Your task to perform on an android device: I'm interested in viewing the details of the two-bedroom apartment for rent in Darmapuram, Chennai South, out of all of them.
Image 0: 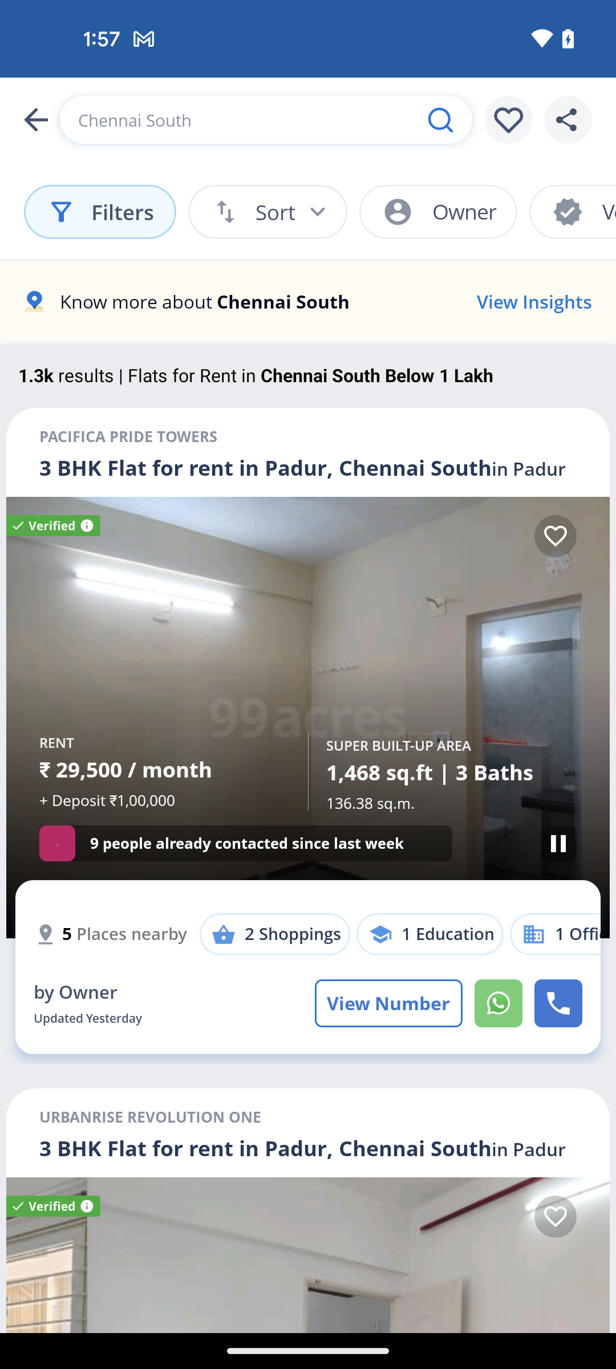
Swipe up to view 2 bedroom apartment for rent in Darmapuram, Chennai South
Step 0: scroll down
Image 1: 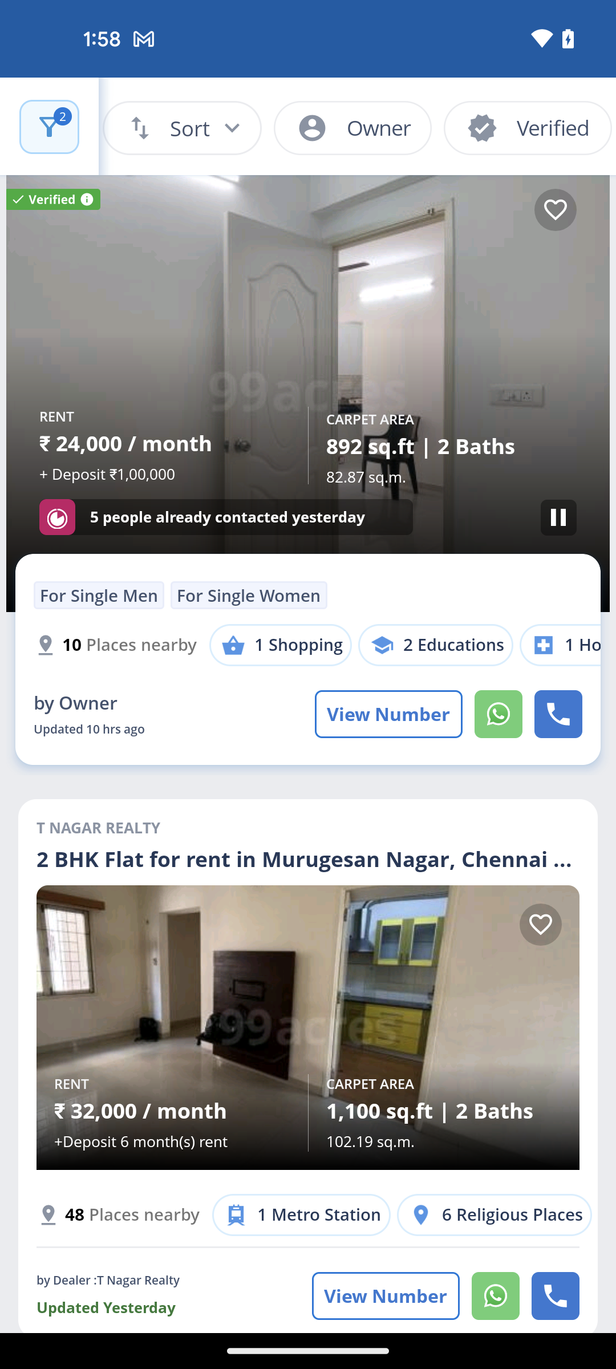
Swipe up to view 2 bedroom apartment for rent in Darmapuram, Chennai South
Step 1: scroll down
Image 2: 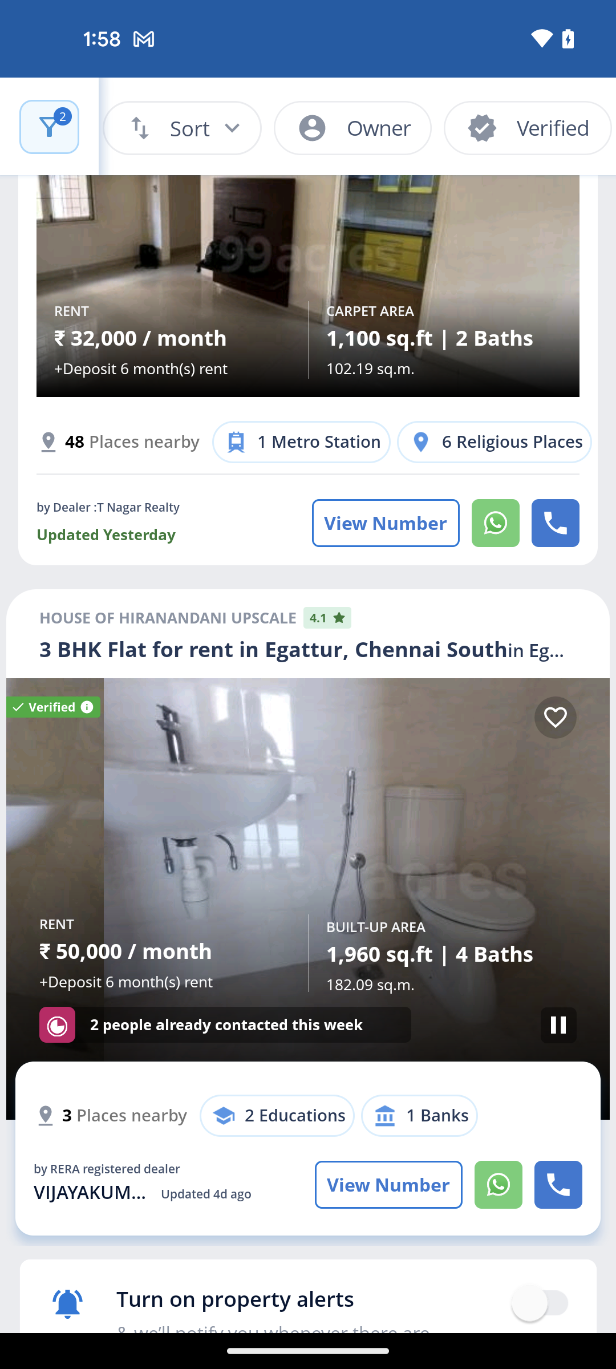
Swipe up to view 2 bedroom apartment for rent in Darmapuram, Chennai South
Step 2: scroll down
Image 4: 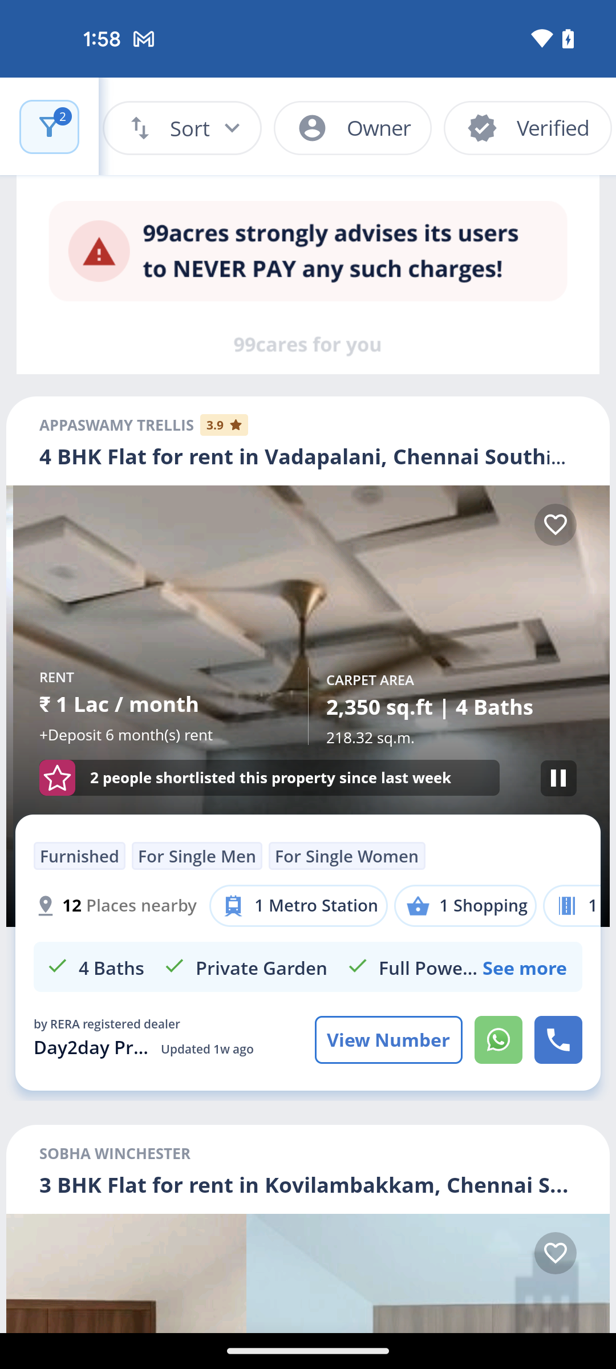
Swipe up to view 2 bedroom apartment for rent in Darmapuram, Chennai South
Step 4: scroll down
Image 5: 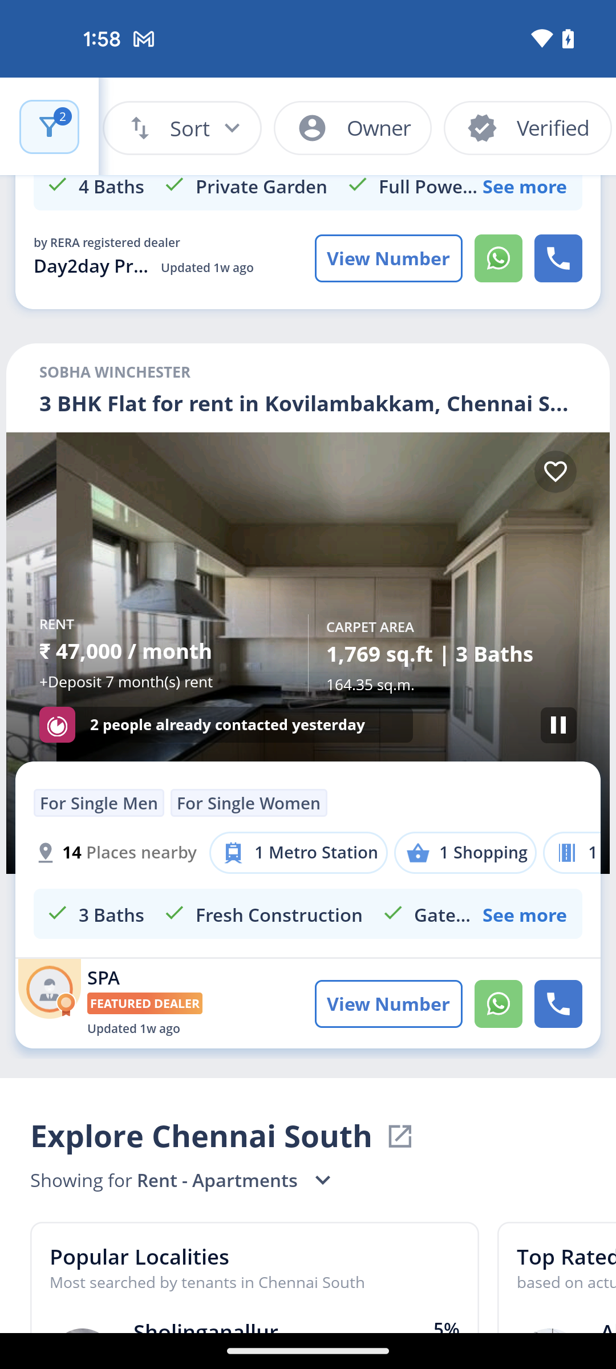
Swipe up to view 2 bedroom apartment for rent in Darmapuram, Chennai South
Step 5: scroll down
Image 6: 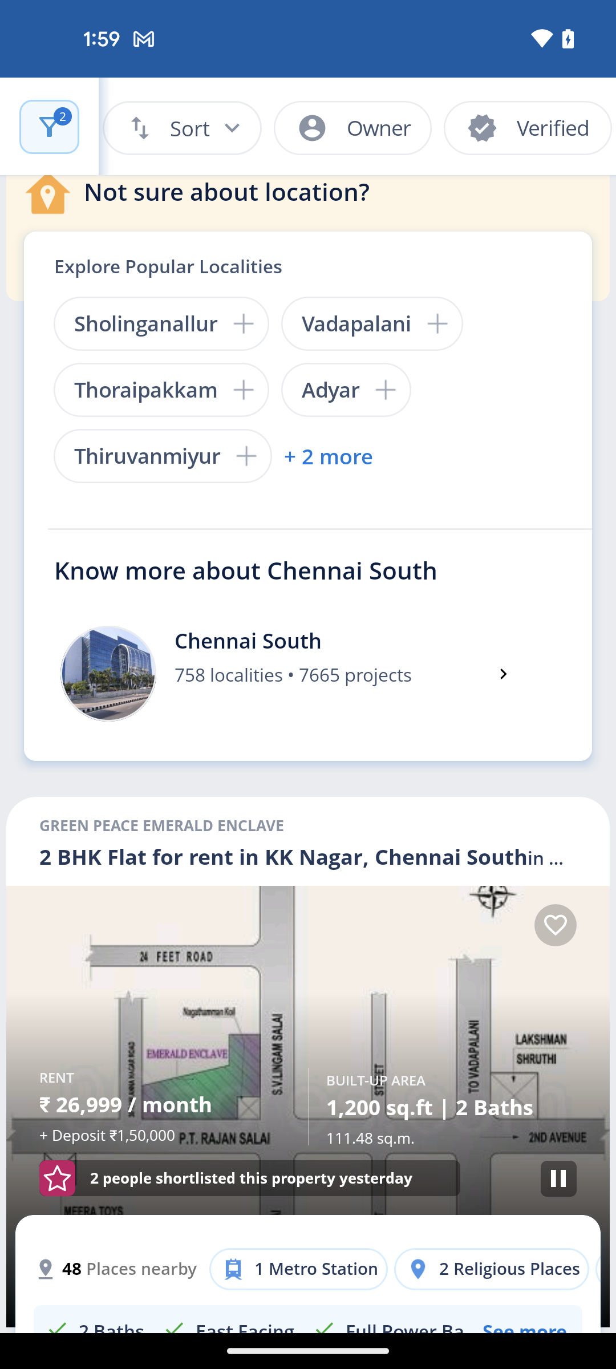
Swipe up to view 2 bedroom apartment for rent in Darmapuram, Chennai South
Step 6: scroll down
Image 7: 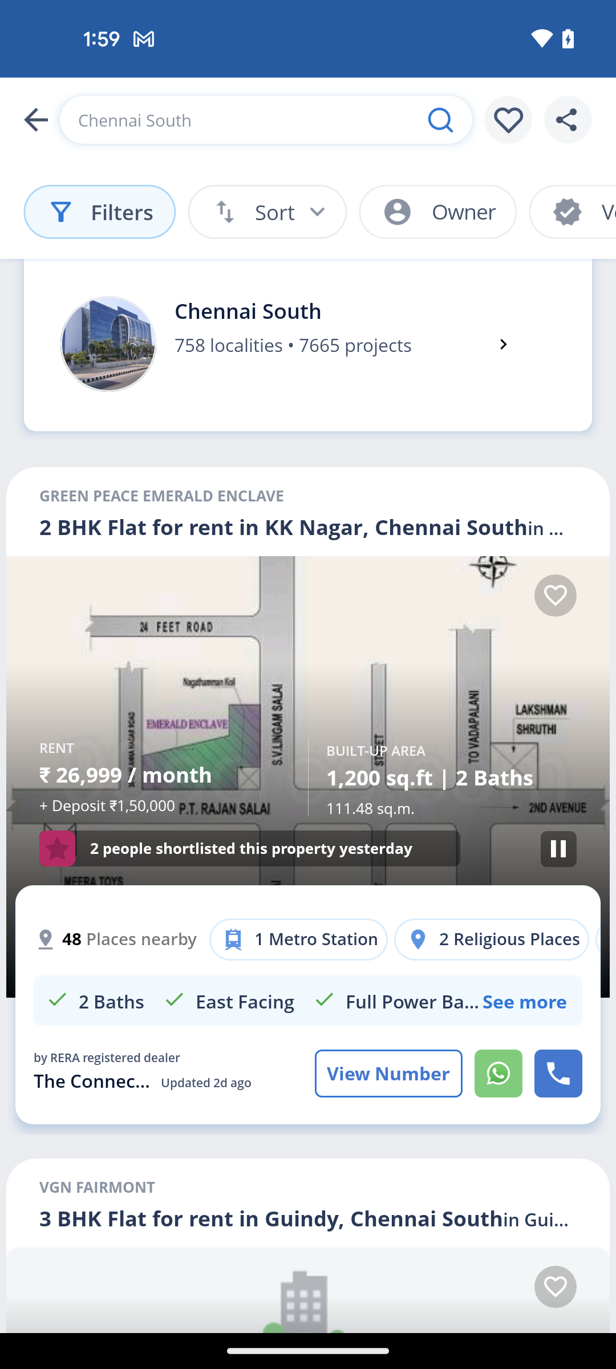
Swipe up to view 2 bedroom apartment for rent in Darmapuram, Chennai South
Step 7: scroll down
Image 8: 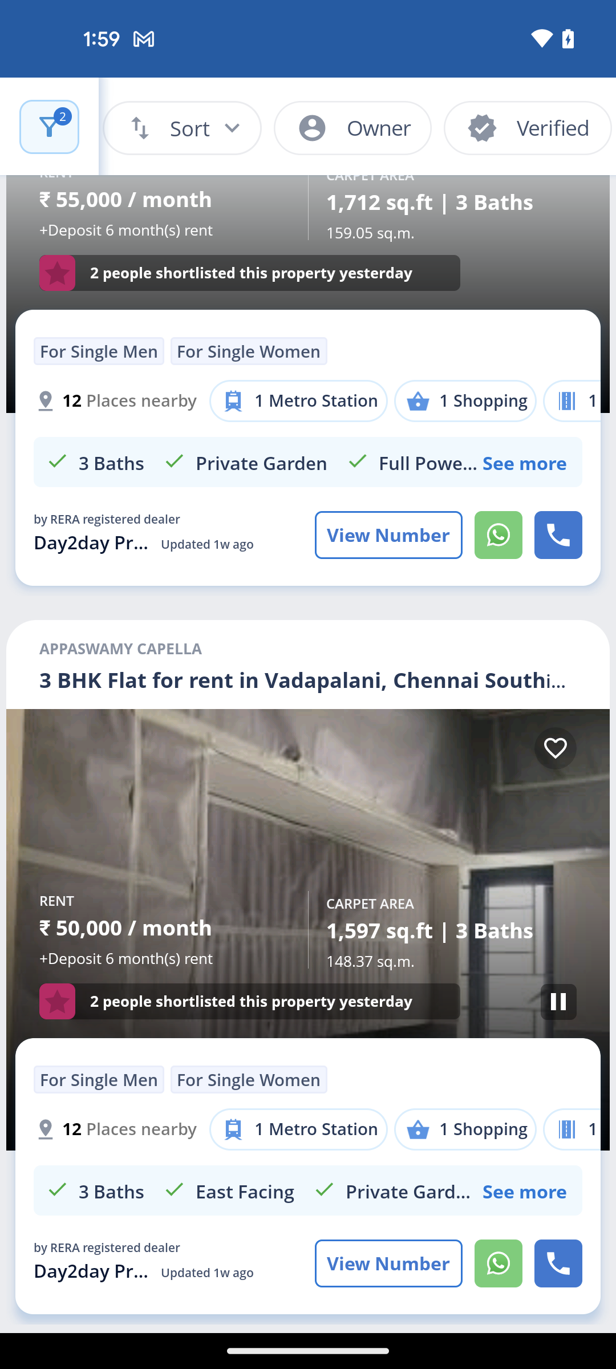
Swipe up to view 2 bedroom apartment for rent in Darmapuram, Chennai South
Step 8: scroll down
Image 9: 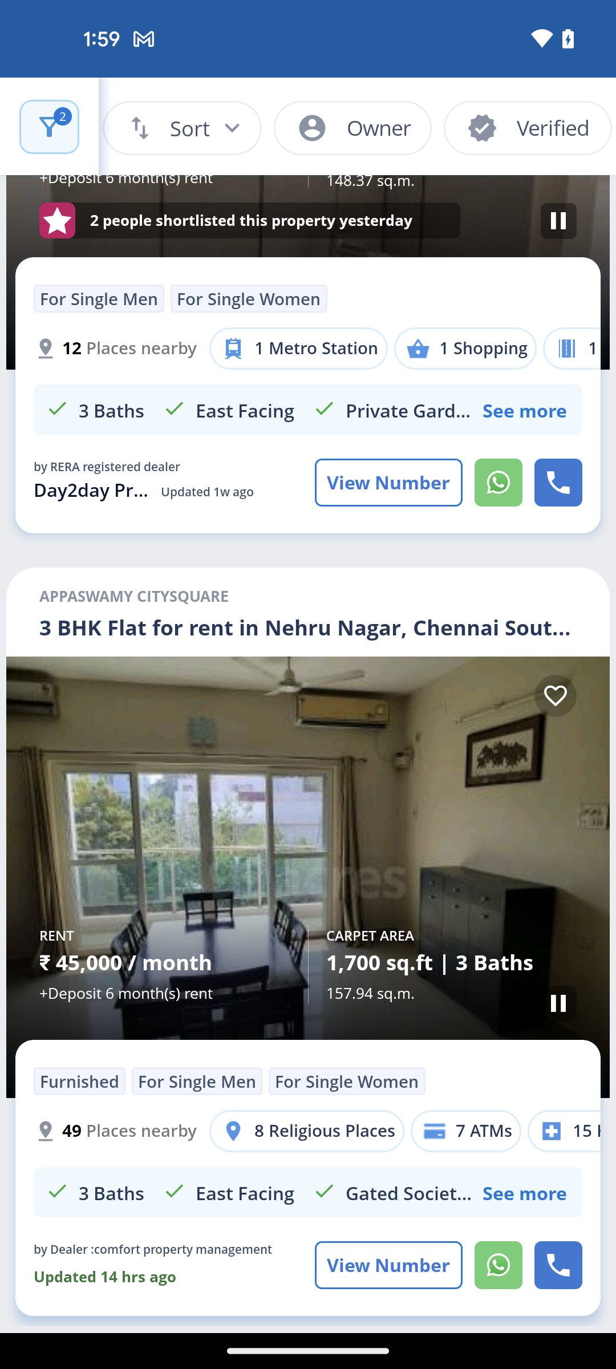
Swipe up to view 2 bedroom apartment for rent in Darmapuram, Chennai South
Step 9: scroll down
Image 10: 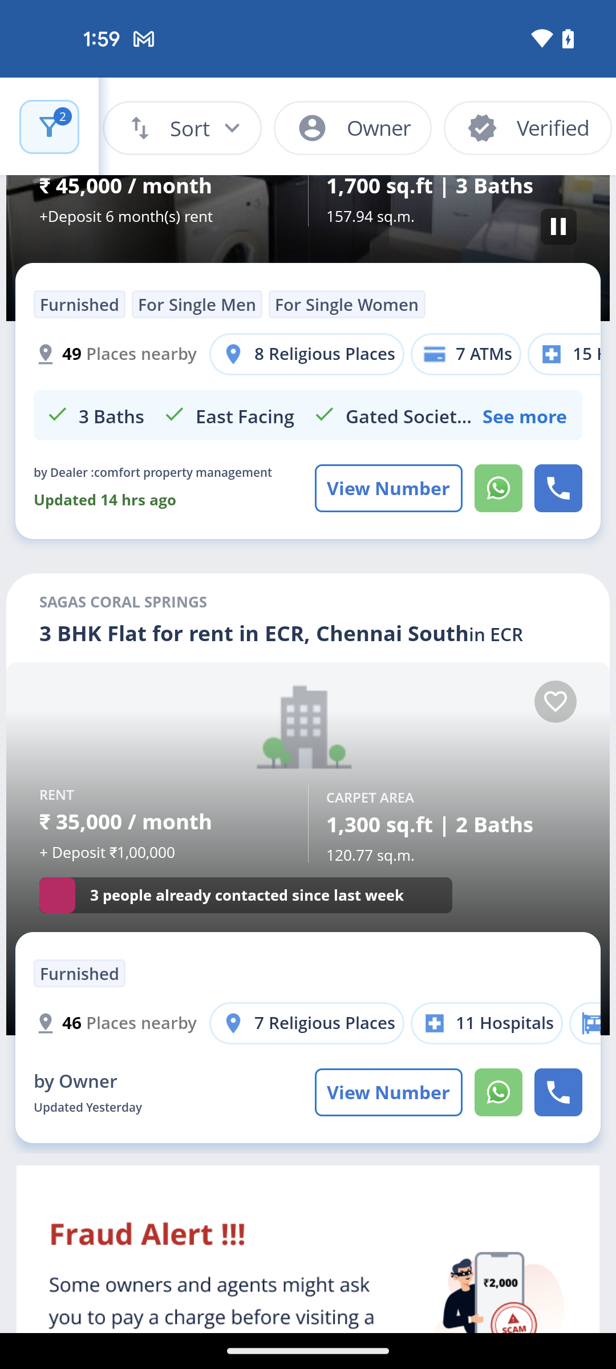
Swipe up to view 2 bedroom apartment for rent in Darmapuram, Chennai South
Step 10: scroll down
Image 11: 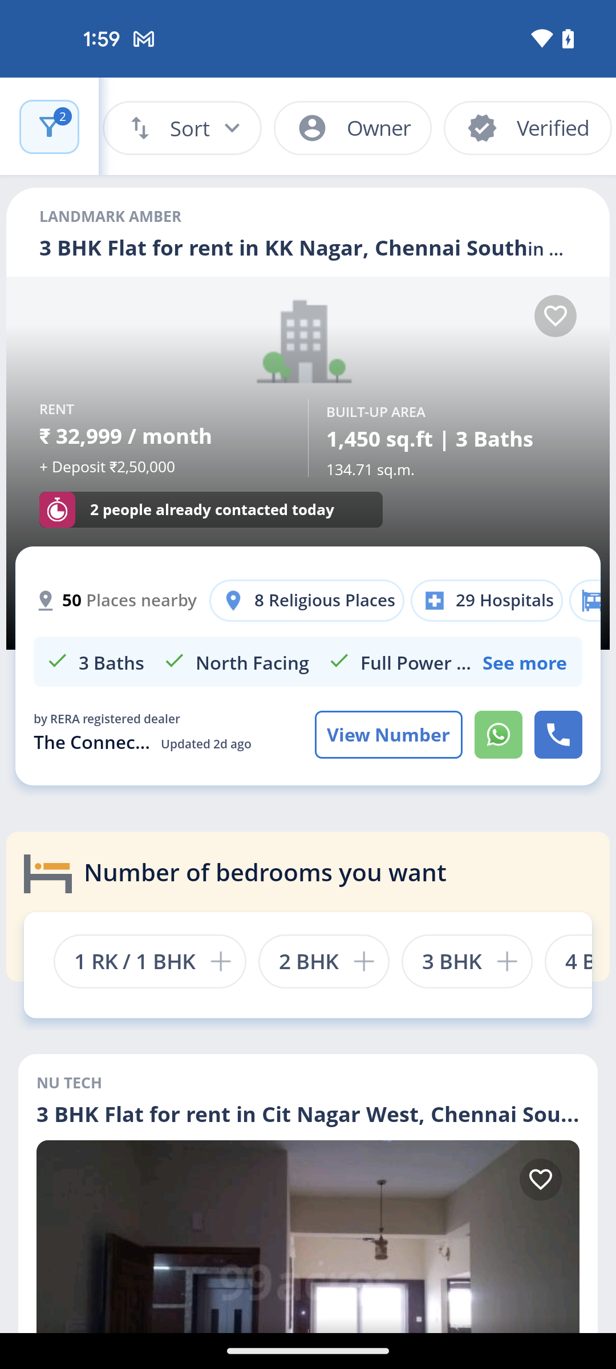
Swipe up to view 2 bedroom apartment for rent in Darmapuram, Chennai South
Step 11: wait
Image 13: 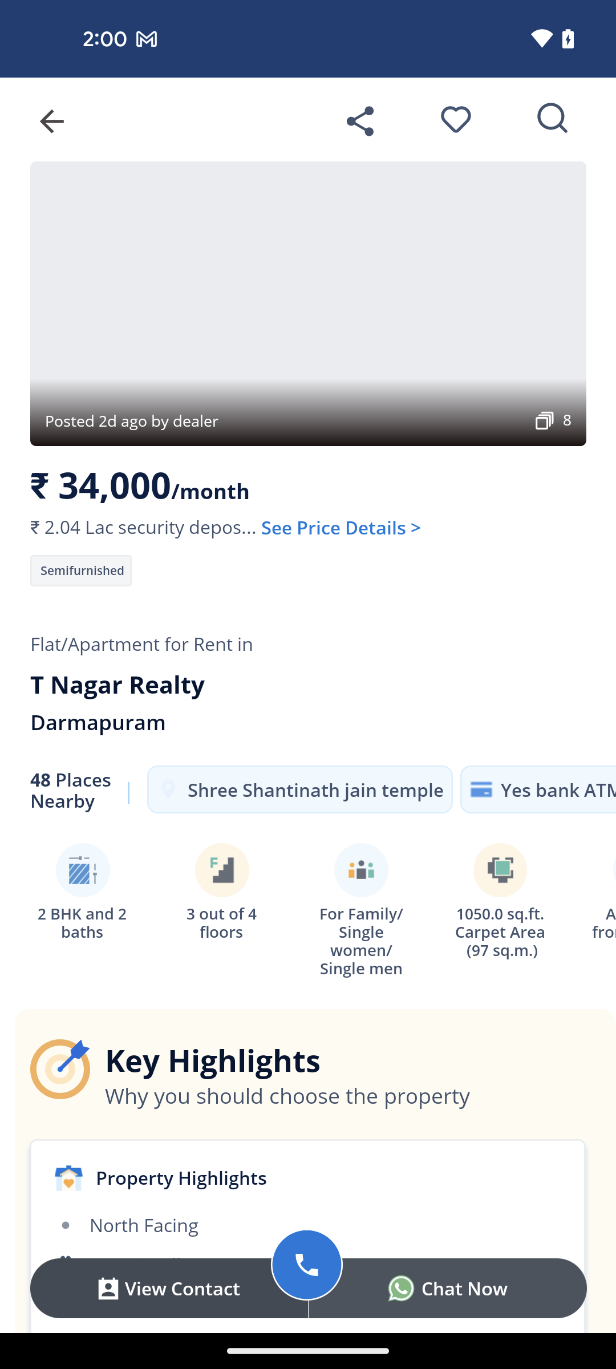
Swipe up to view property details
Step 13: scroll down
Image 14: 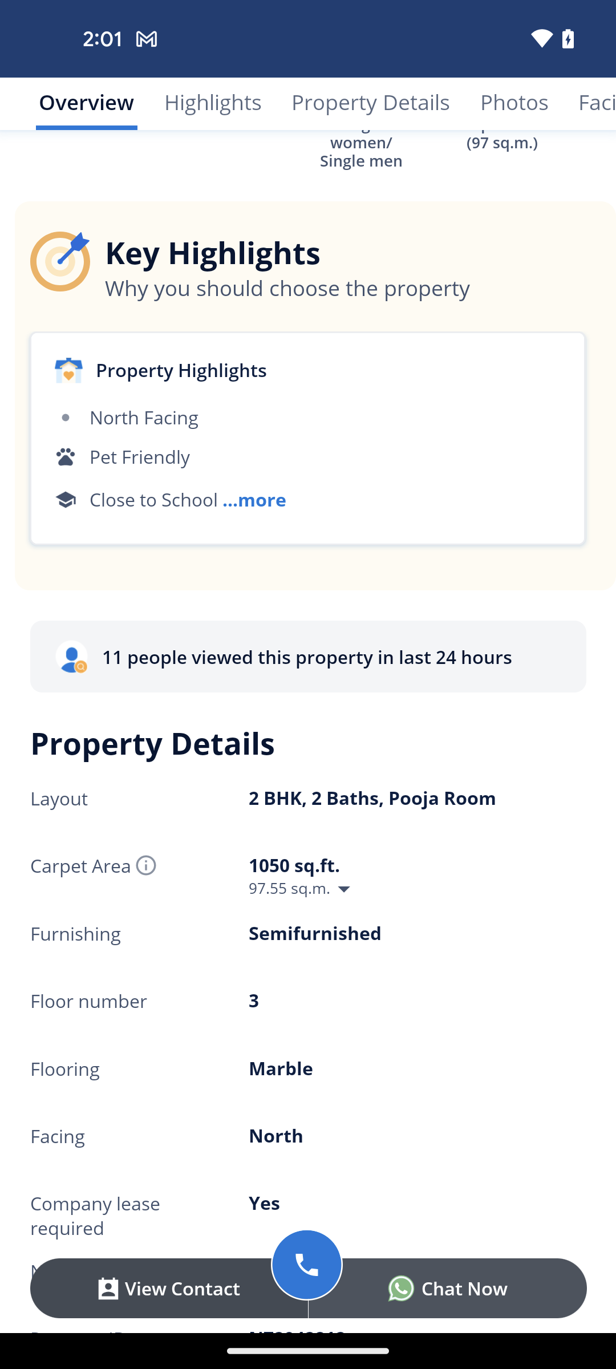
Swipe up to view property details
Step 14: scroll down